Your task to perform on an android device: I am going grocery shopping in the afternoon, for which I need to make a list and make notes for the items to be bought, which are meat, milk, tofu, apples, watermelon, kiwi, avocado, brown bread, juice tetra packs, and potato chips.
Image 0: 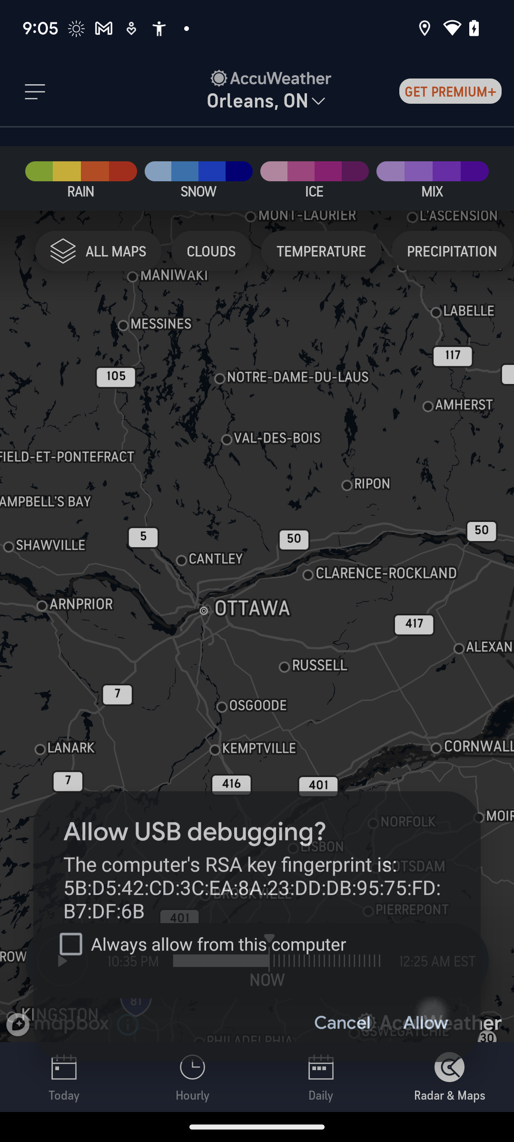
Open the Notes app.
Step 0: open app "Notes"
Image 1: 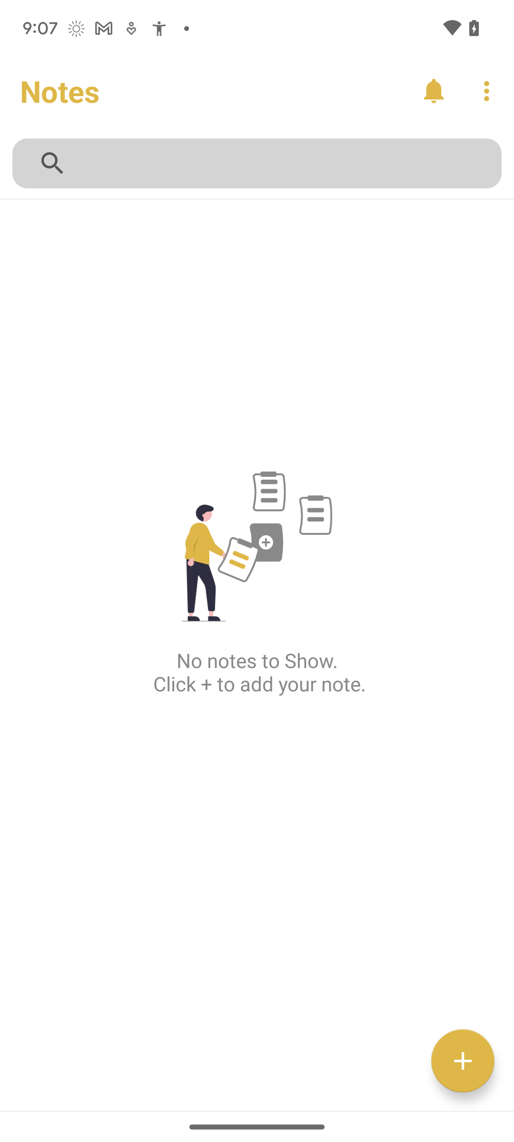
Click on the plus button at the bottom right of the screen.
Step 1: click (462, 1060)
Image 2: 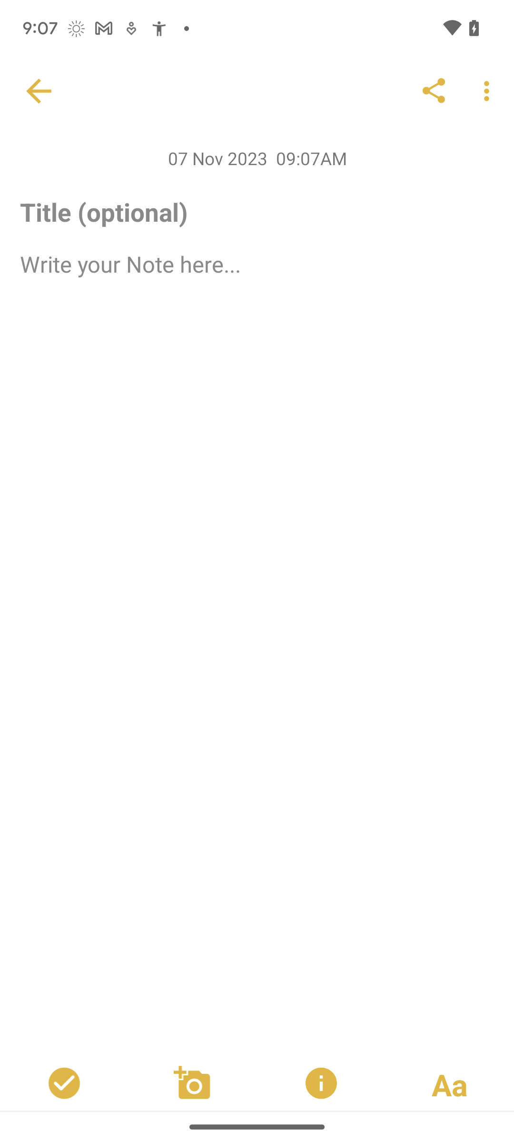
Tap on the title.
Step 2: click (257, 206)
Image 3: 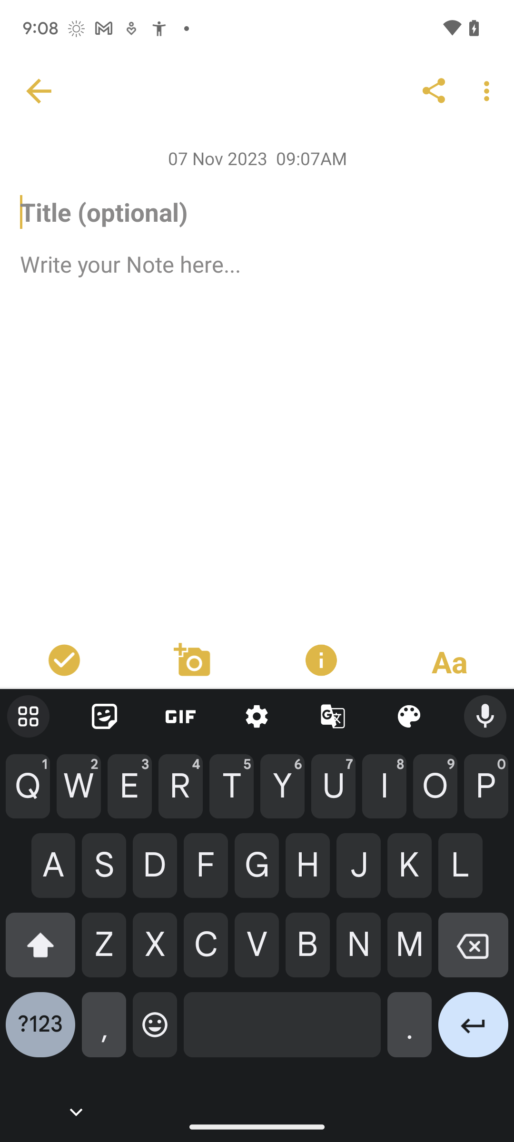
Enter the title as Grocery.
Step 3: type "Grocery"
Image 4: 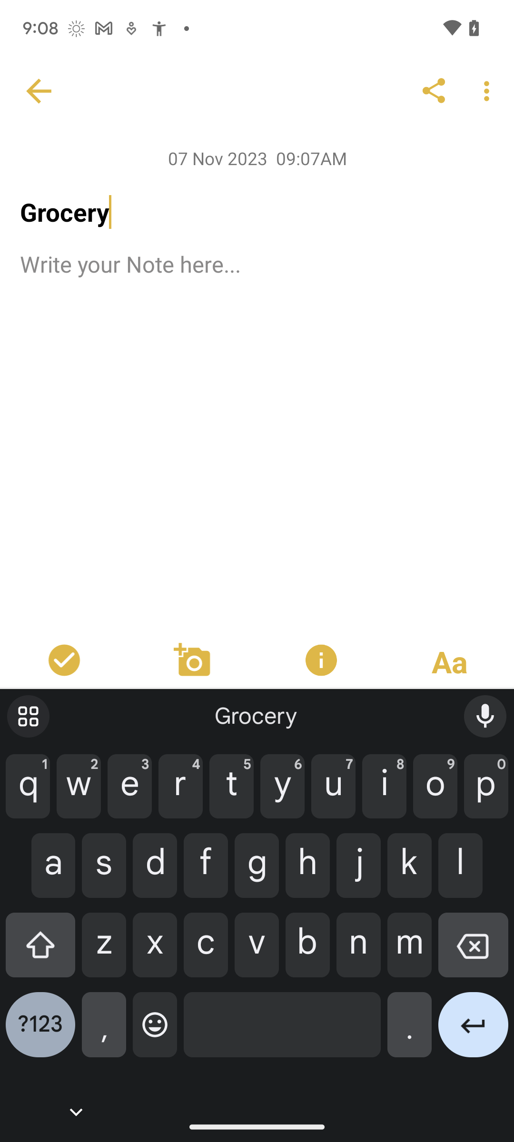
Now tap below the title to make a list of the following items: meat, milk, tofu, apples, watermelon, kiwi, avocado, brown bread, juice tetra packs, and potato chips.
Step 4: click (257, 273)
Image 5: 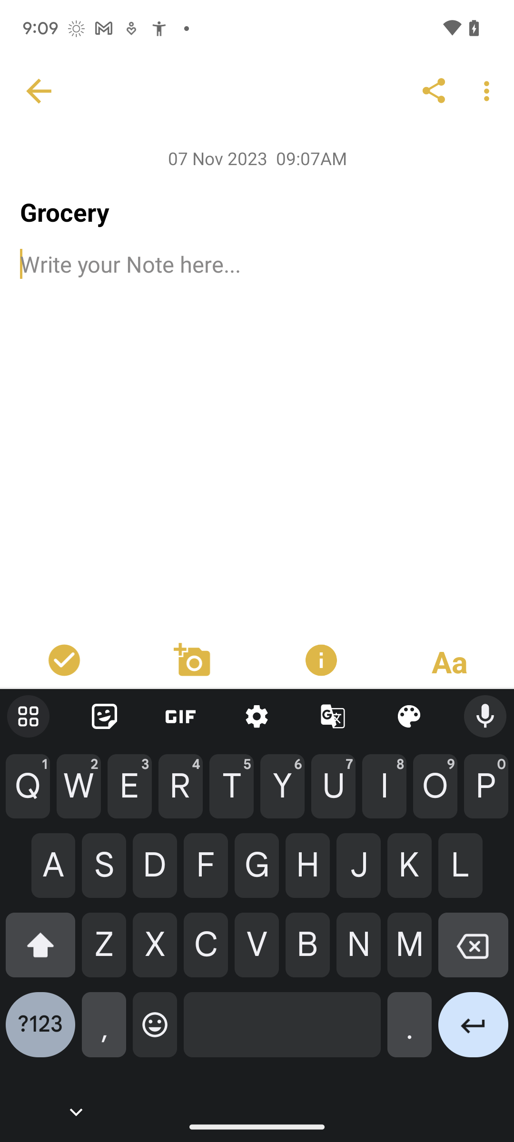
Enter the list of items  meat, milk, tofu, apples, watermelon, kiwi, avocado, brown bread, juice tetra packs, and potato chips.
Step 5: type "Meat, milk, tofu, apples, watermelon, kiwi, avocado, brown bread, juice tetra packs, and potato chips."